Your task to perform on an android device: Send my brother Tiago the bus schedule information from Sao Paulo to Rio de Janeiro via the INFOBUS app at tiago121@gmail.com.
Image 0: 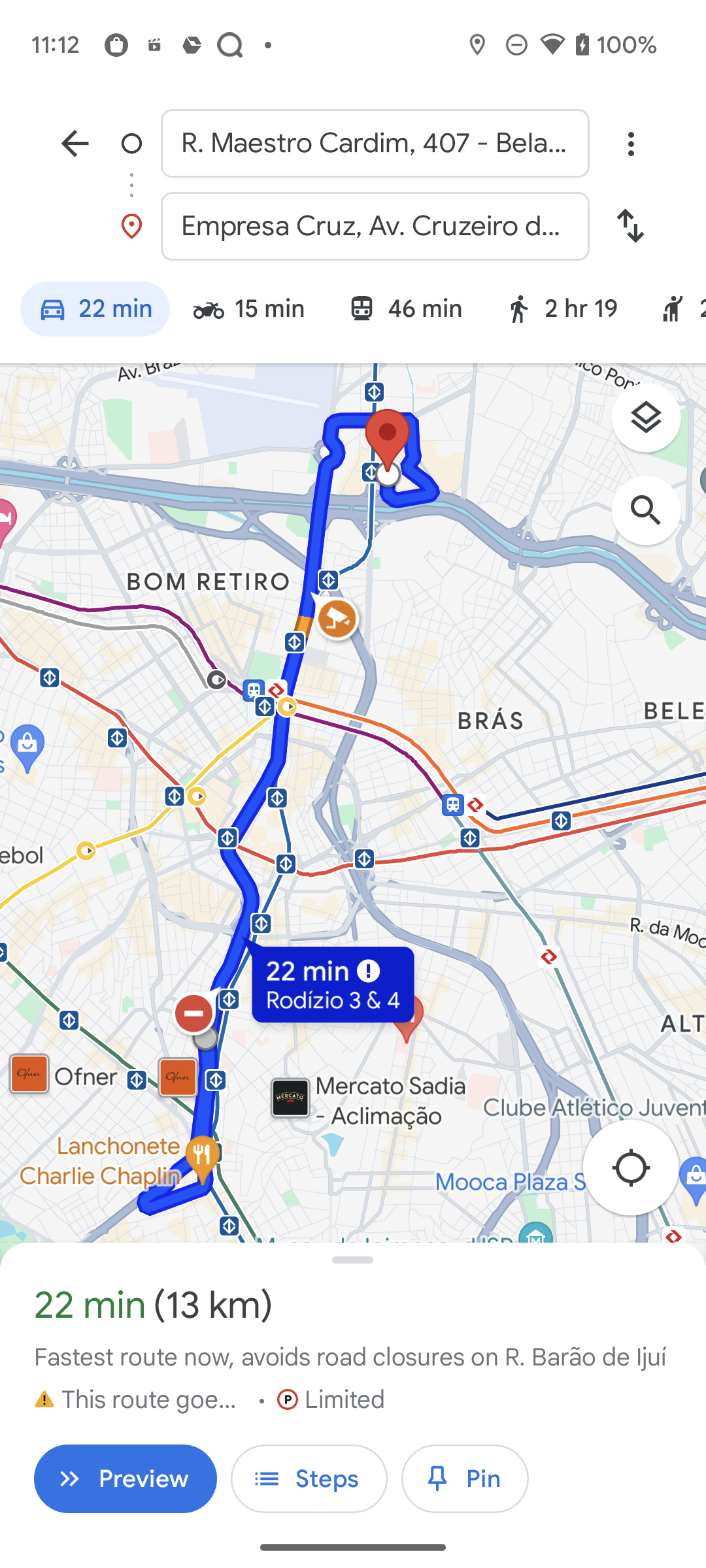
Go back to the previous page
Step 0: press back button
Image 2: 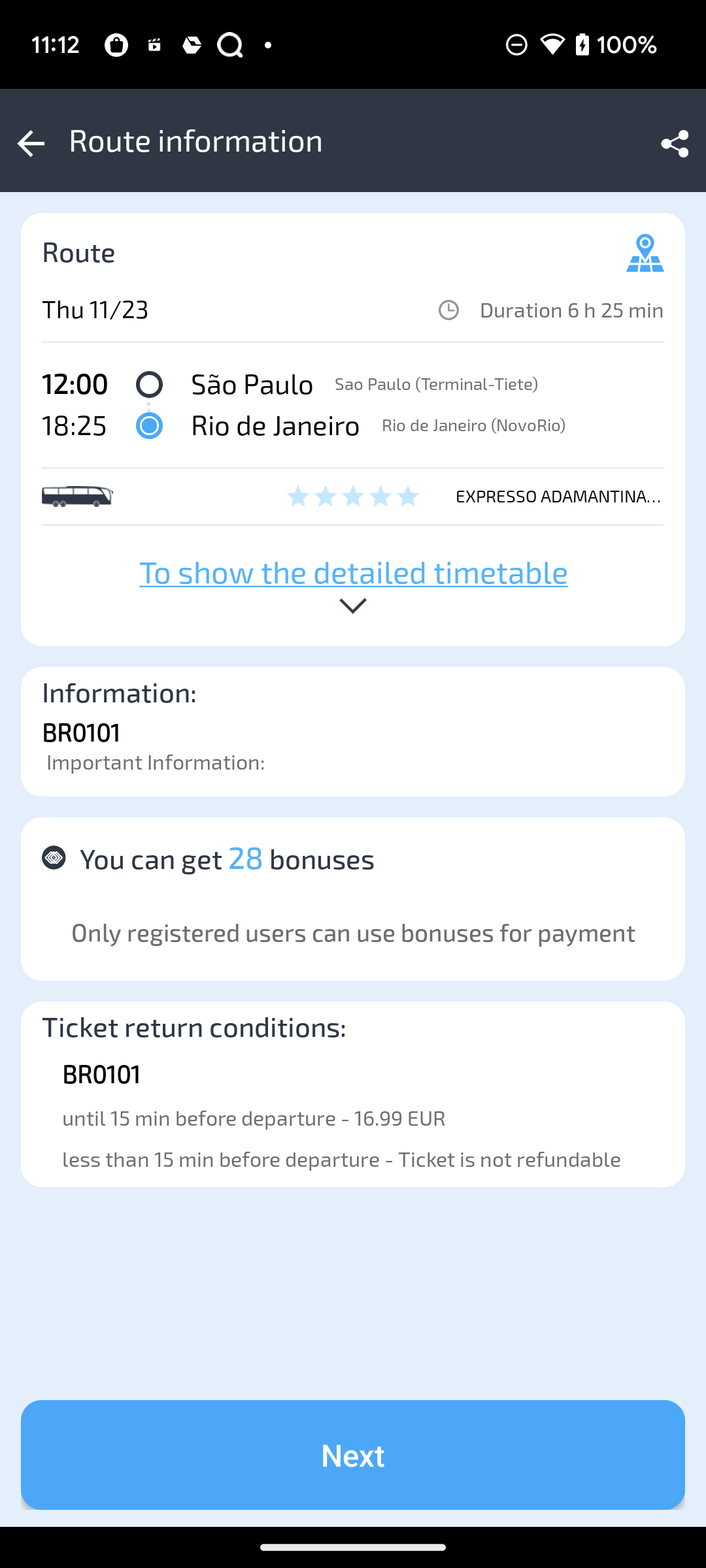
Click on the Share icon at the top right corner of the screen
Step 2: click (667, 149)
Image 4: 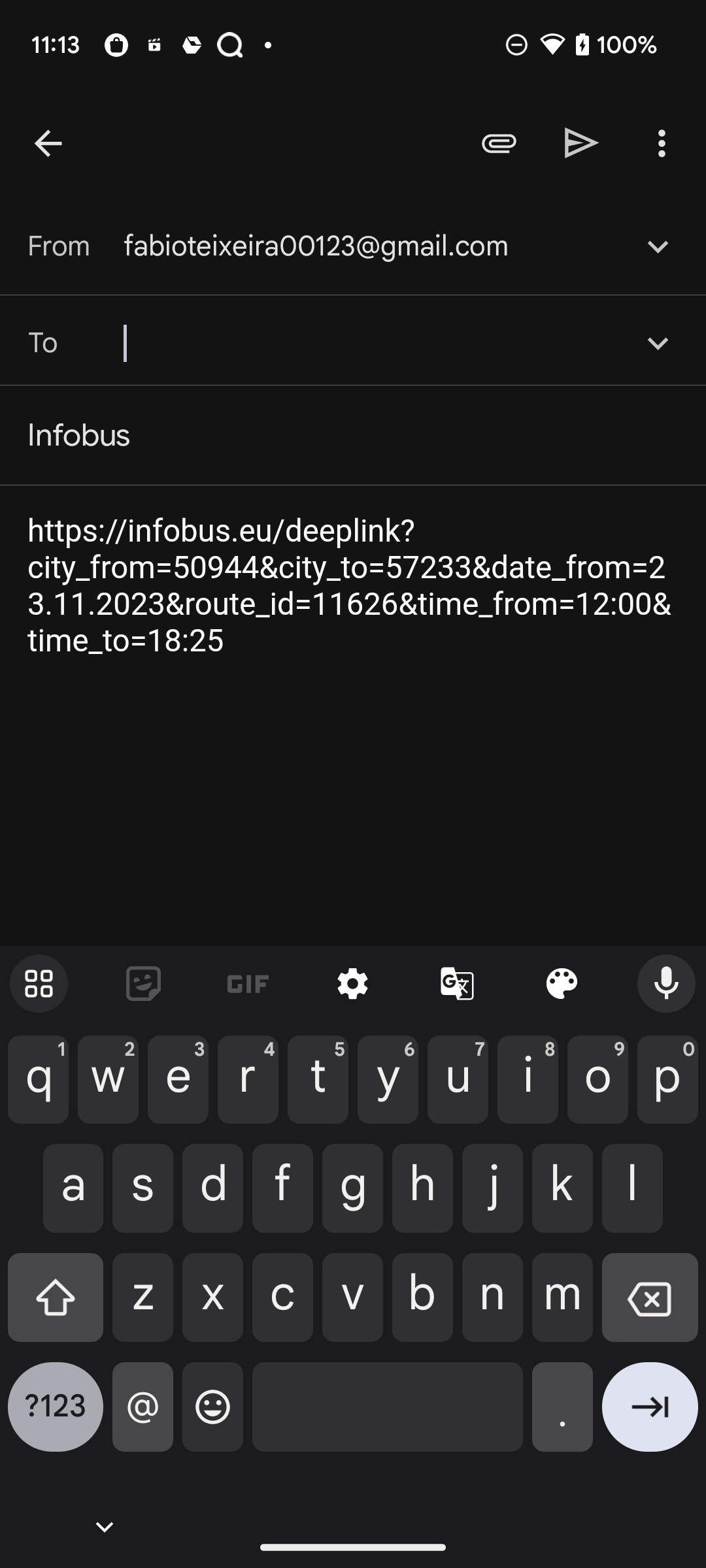
add recipient as tiago121@gmail.com
Step 4: type "tiago121@gmail.com"
Image 5: 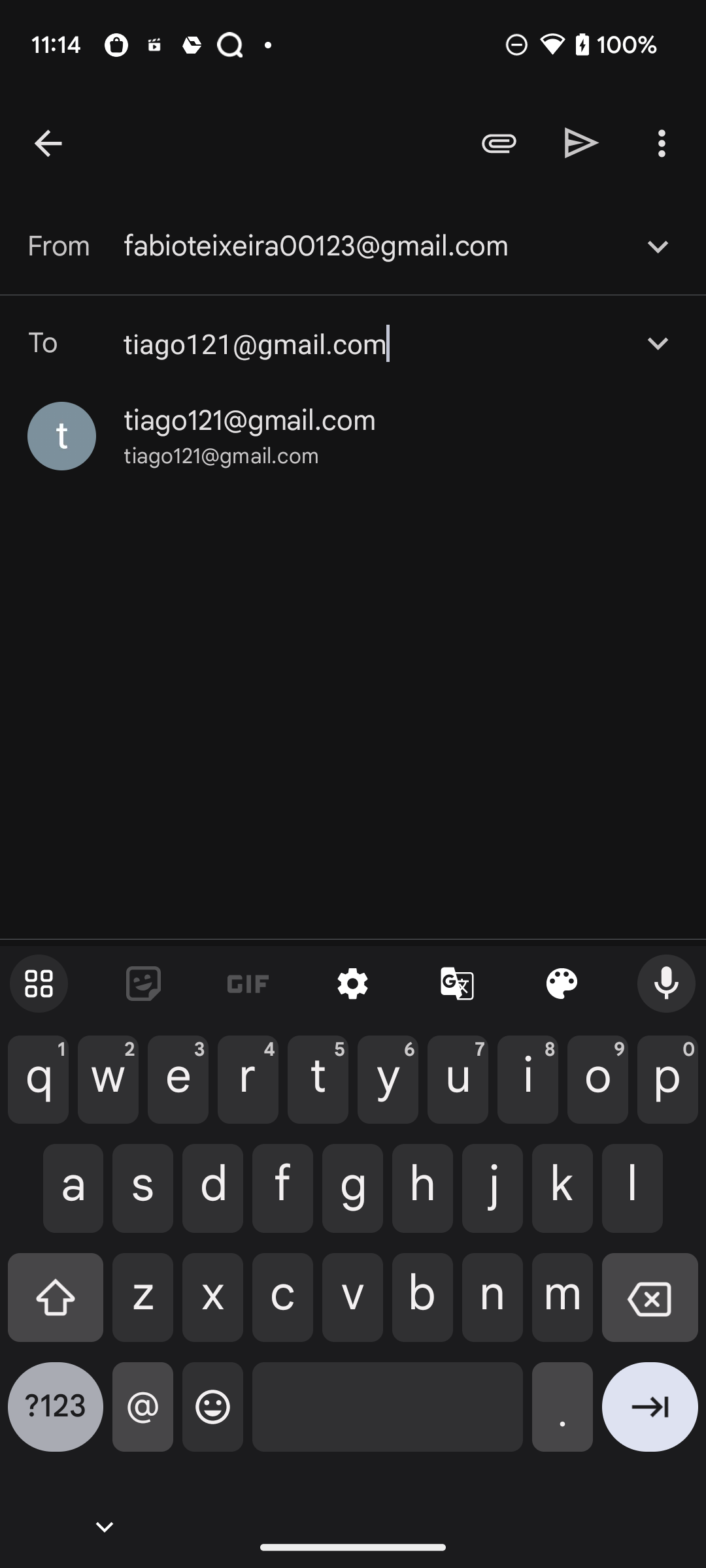
Click on tiago121@gmail.com
Step 5: click (249, 420)
Image 6: 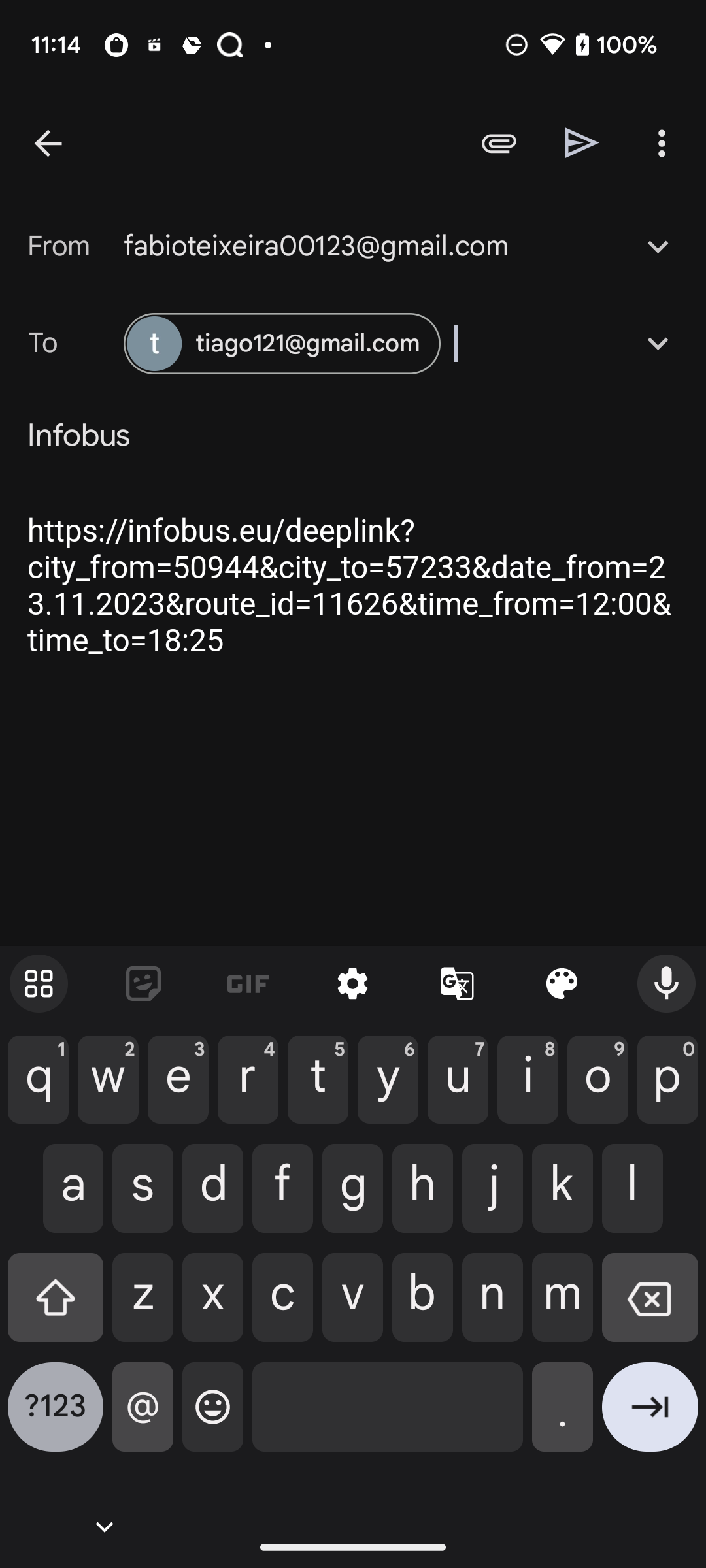
Click on the Send icon at the top right corner of the screen
Step 6: click (582, 142)